Your task to perform on an android device: Open the Google Translate app. Oh my god, where is my favourite water bottle? Translate English to Korean Language  through speech
Image 0: 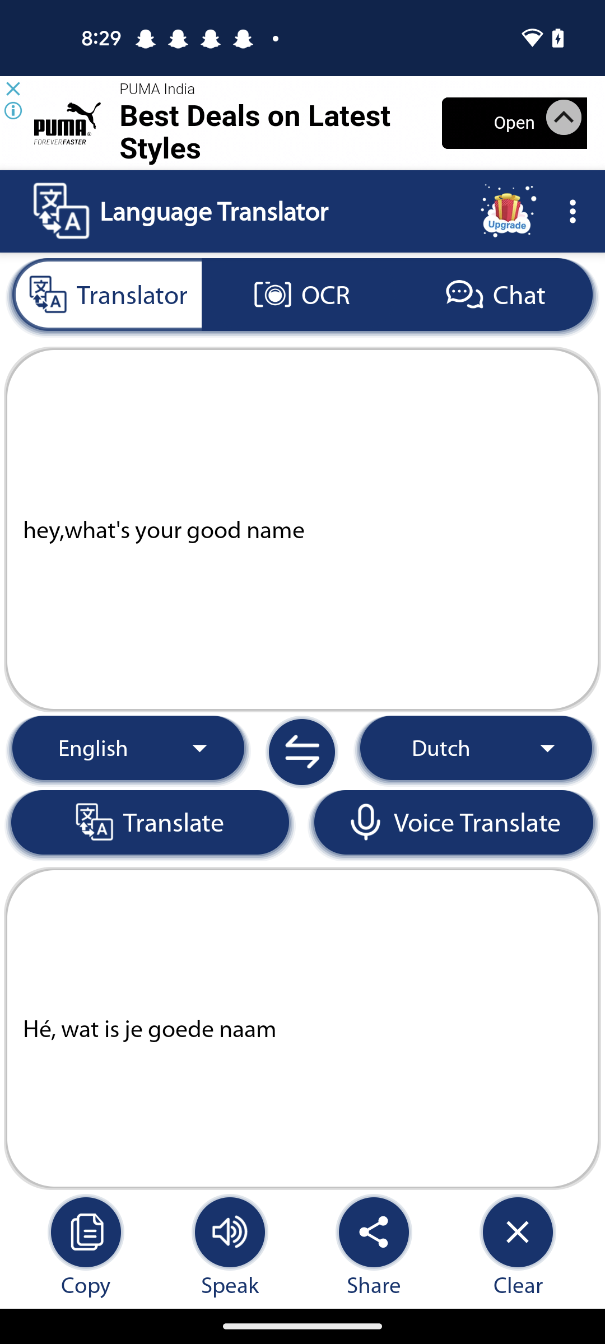
open Google translate app
Step 0: open app "Translate"
Image 1: 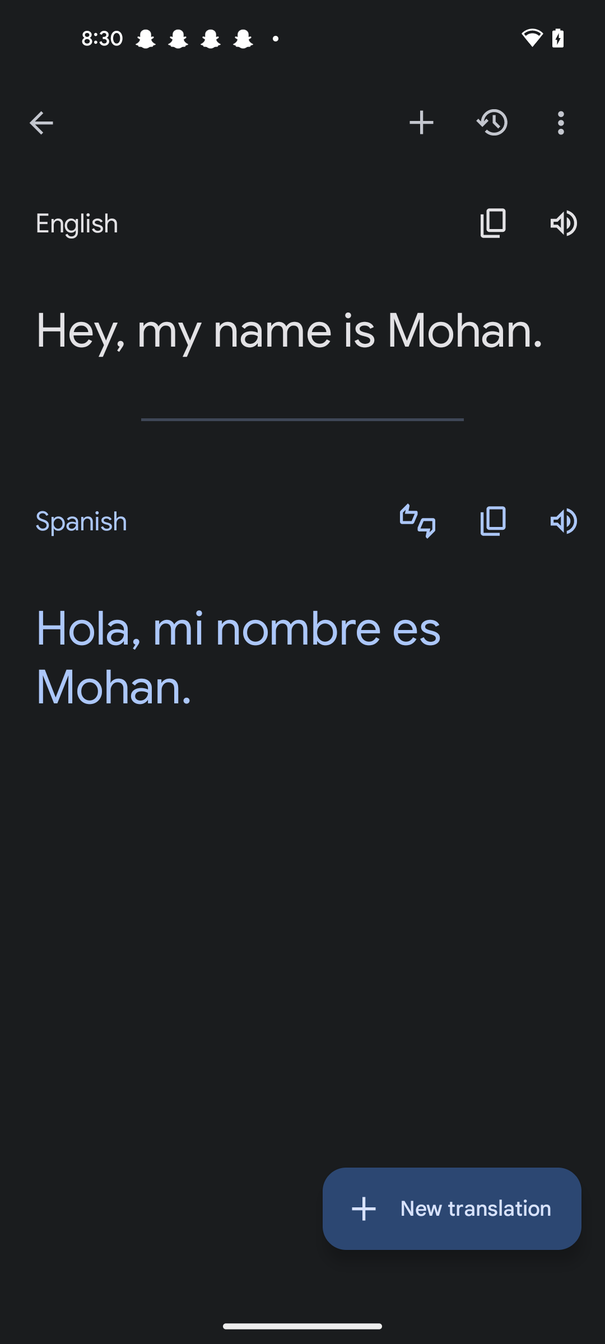
Clear the text bar 
Step 1: click (302, 331)
Image 2: 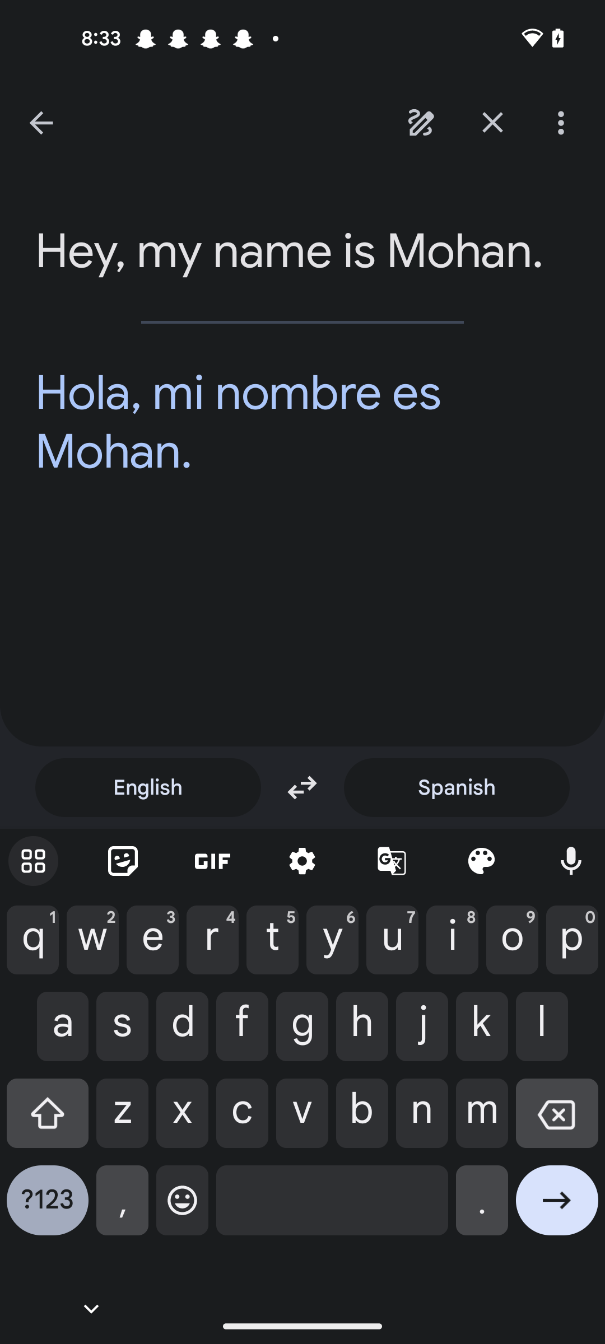
Click on the back  icon 
Step 2: click (557, 1122)
Image 3: 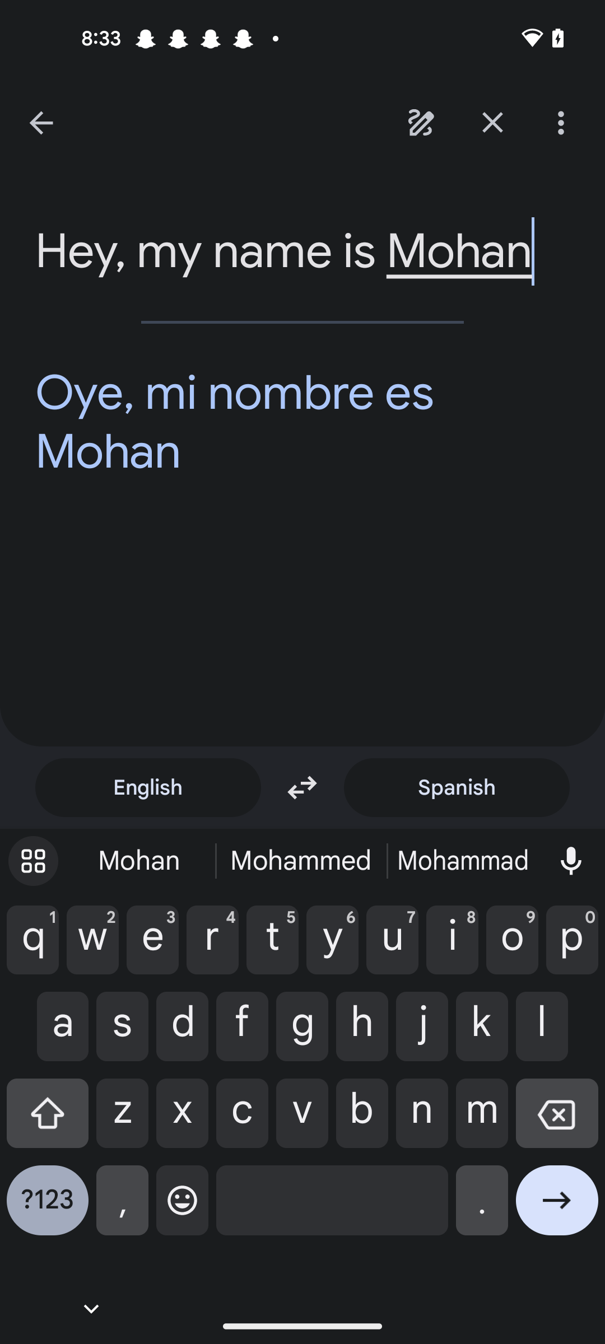
Click on the back  icon 
Step 3: click (557, 1122)
Image 4: 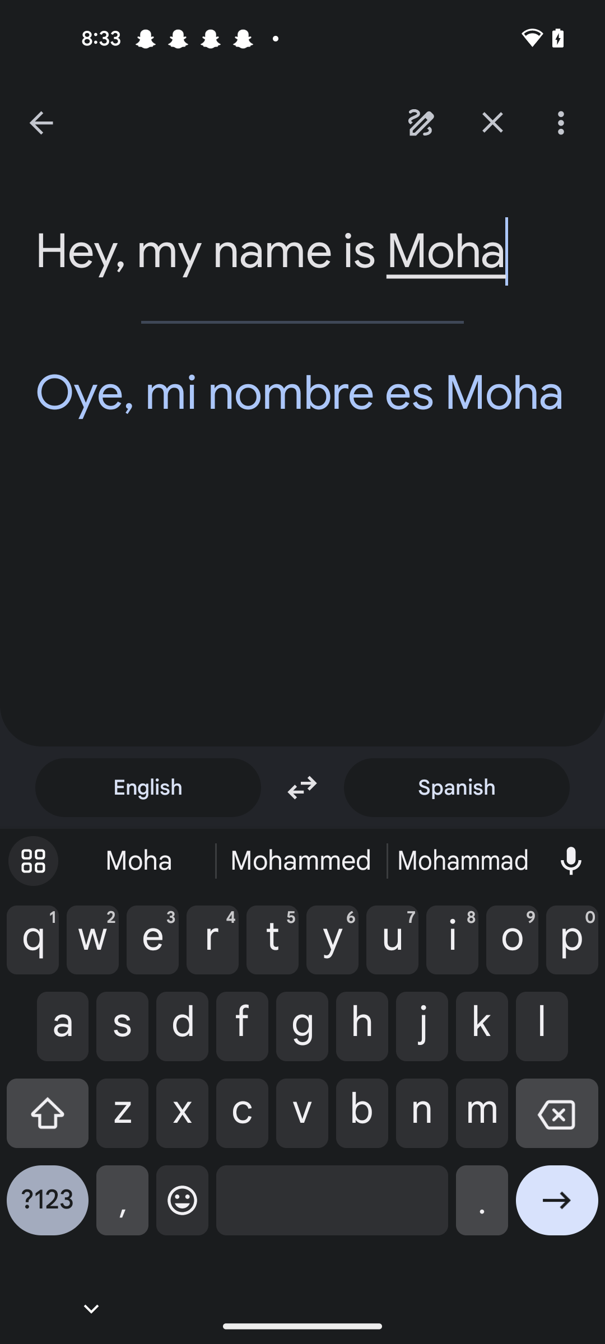
Click on the back  icon 
Step 4: click (557, 1122)
Image 5: 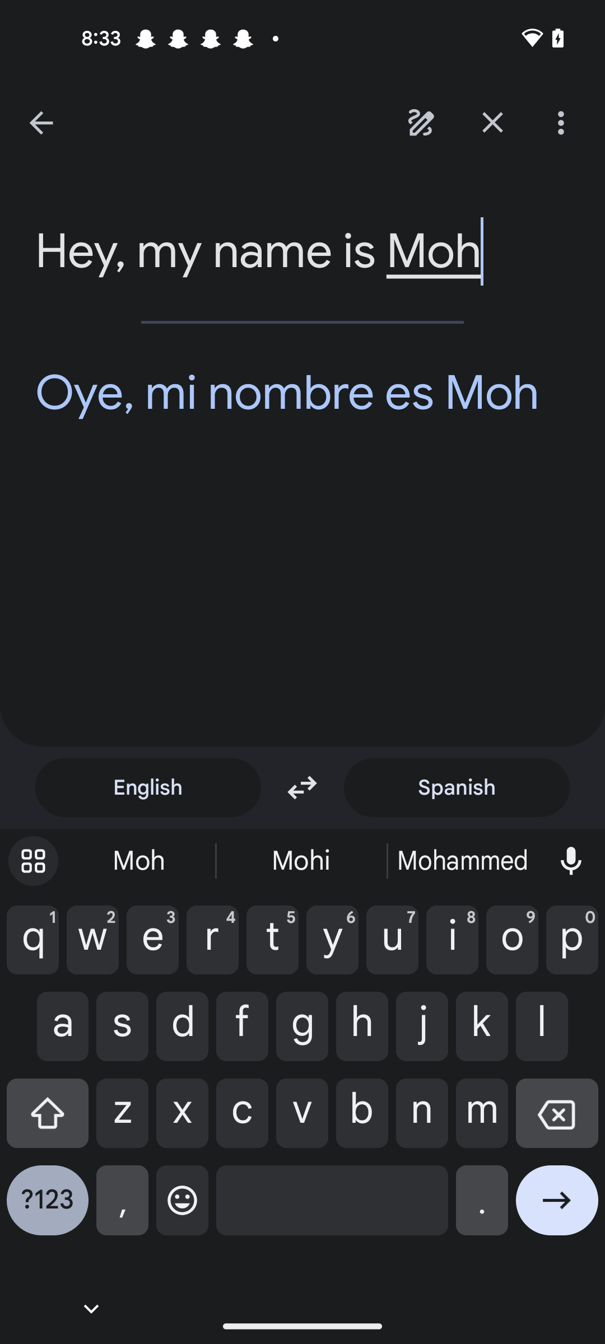
Click on the back  icon 
Step 5: click (557, 1122)
Image 6: 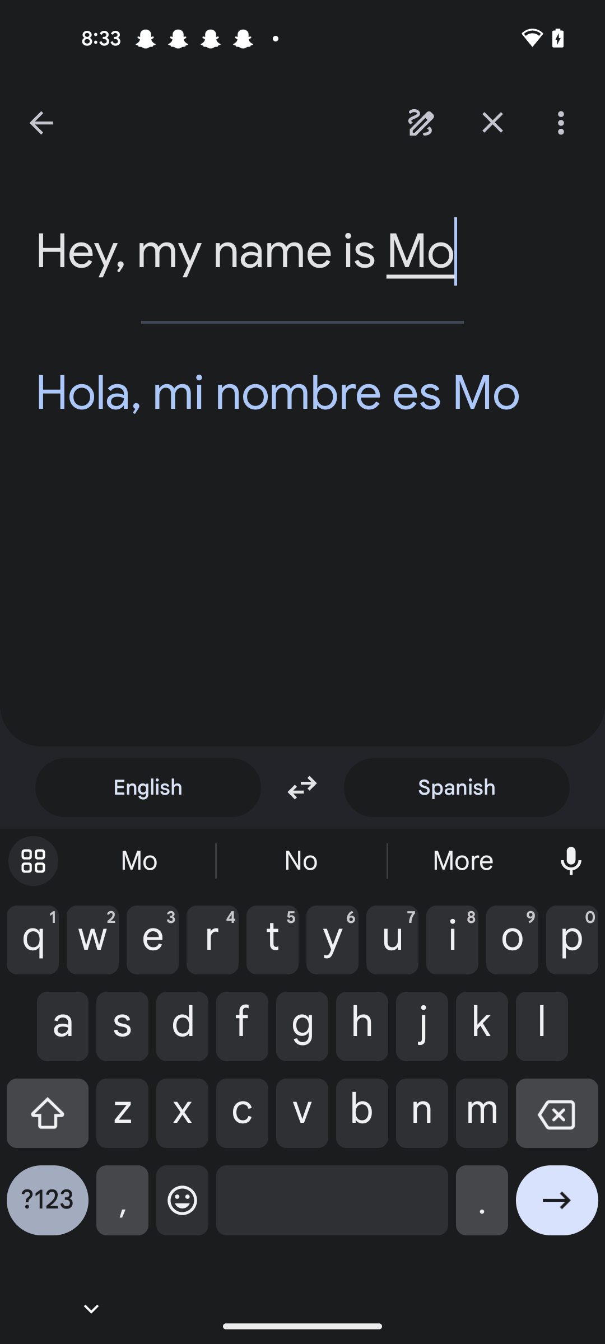
Click on the back  icon 
Step 6: wait
Image 7: 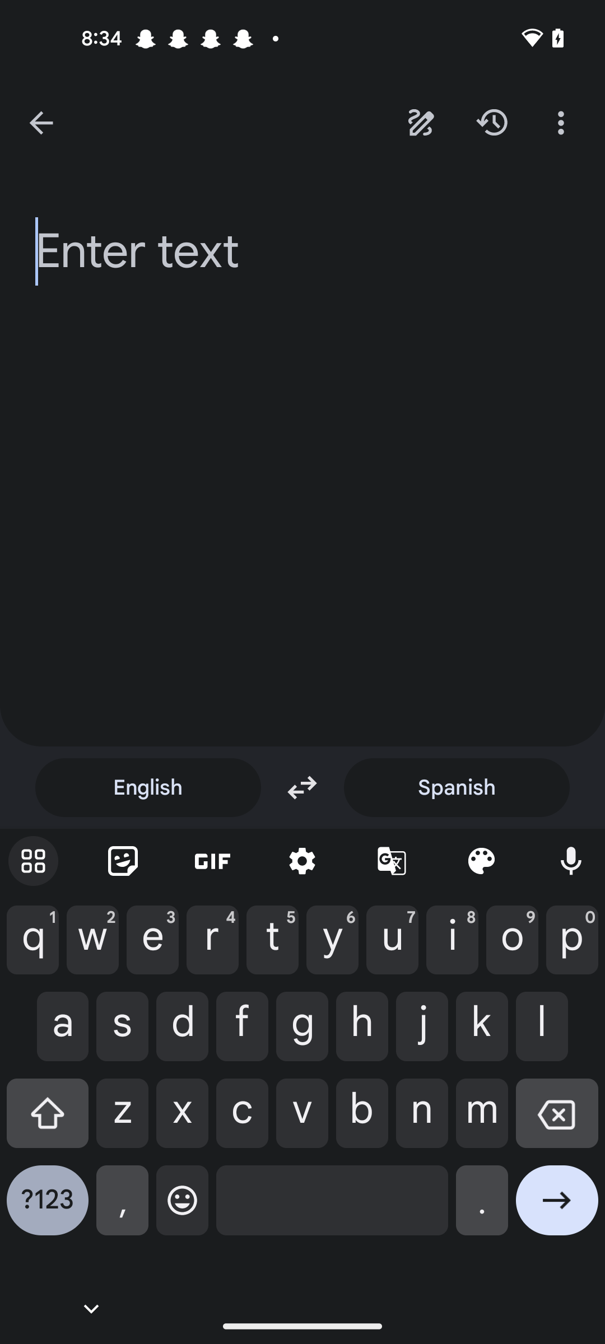
Click on the back button 
Step 7: wait
Image 9: 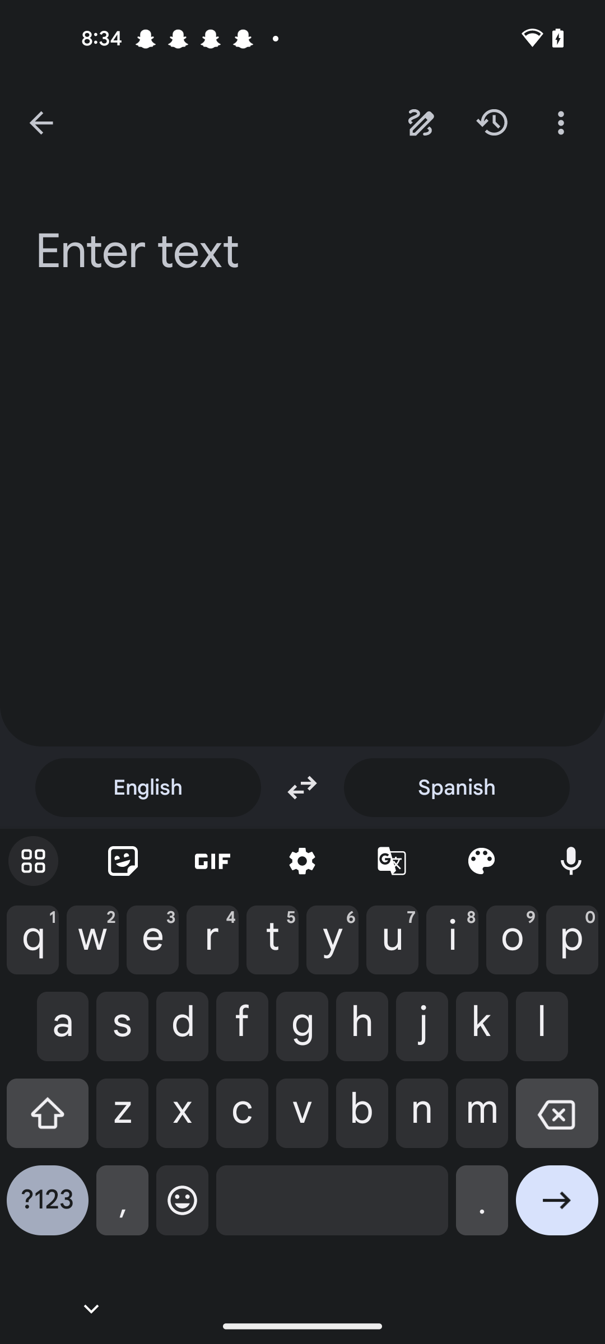
Click on the back button 
Step 9: click (91, 1308)
Image 10: 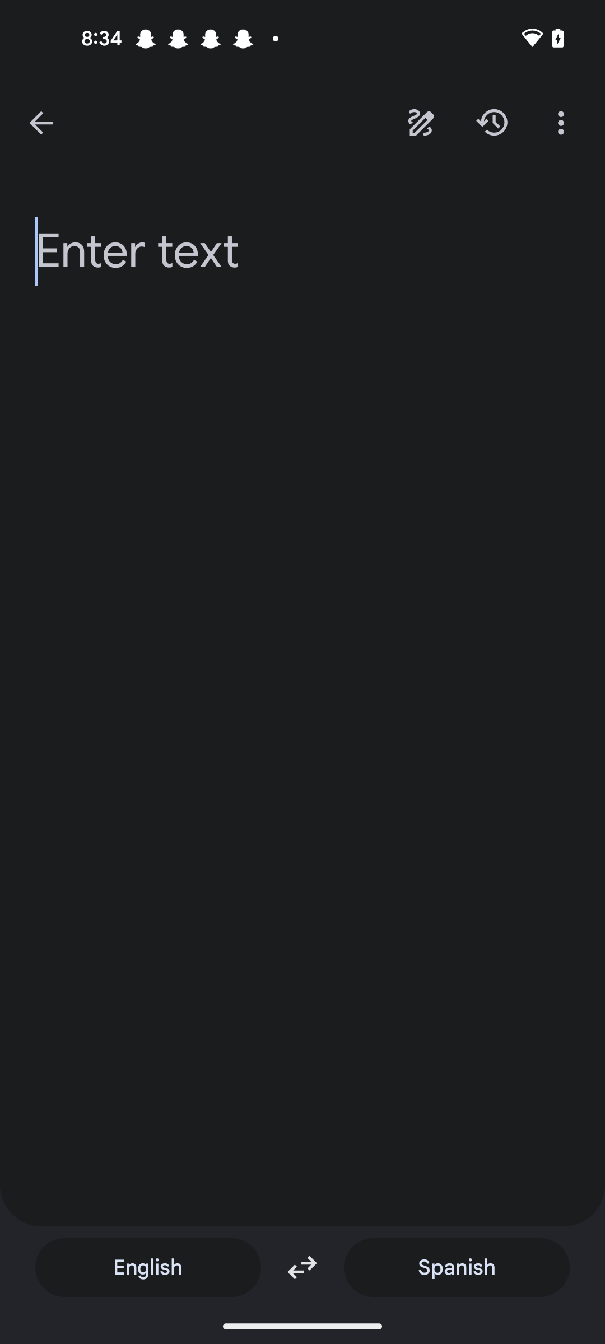
Click on the spanish tab
Step 10: click (457, 1267)
Image 11: 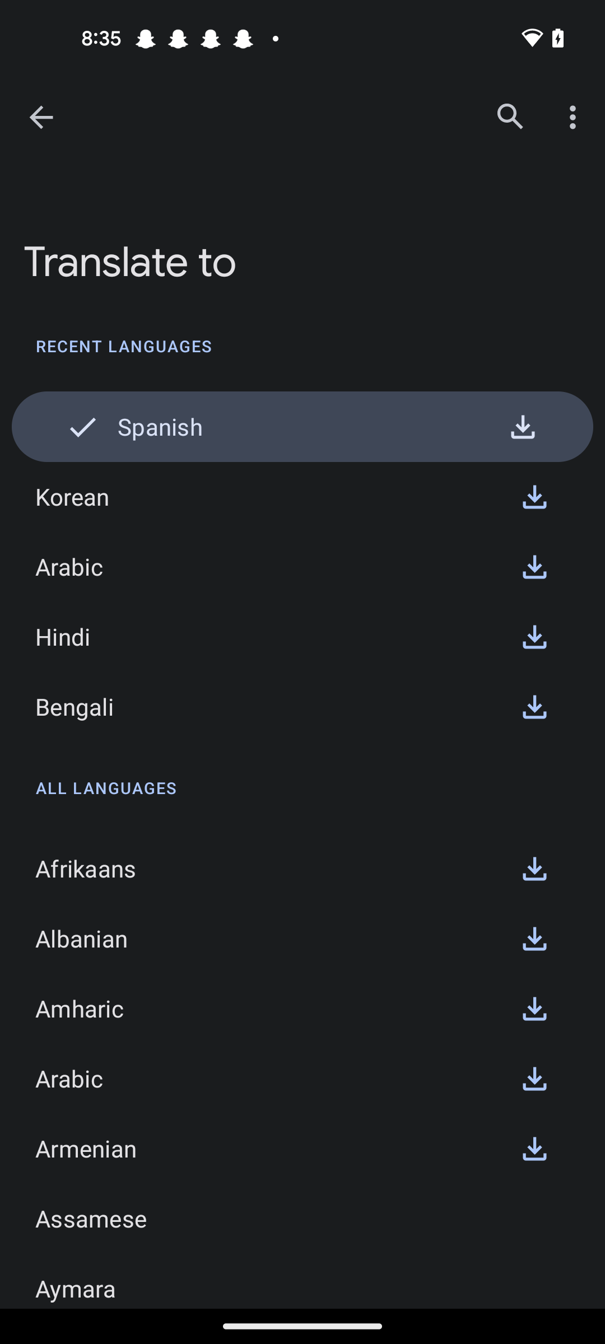
Select the korean language
Step 11: click (267, 496)
Image 12: 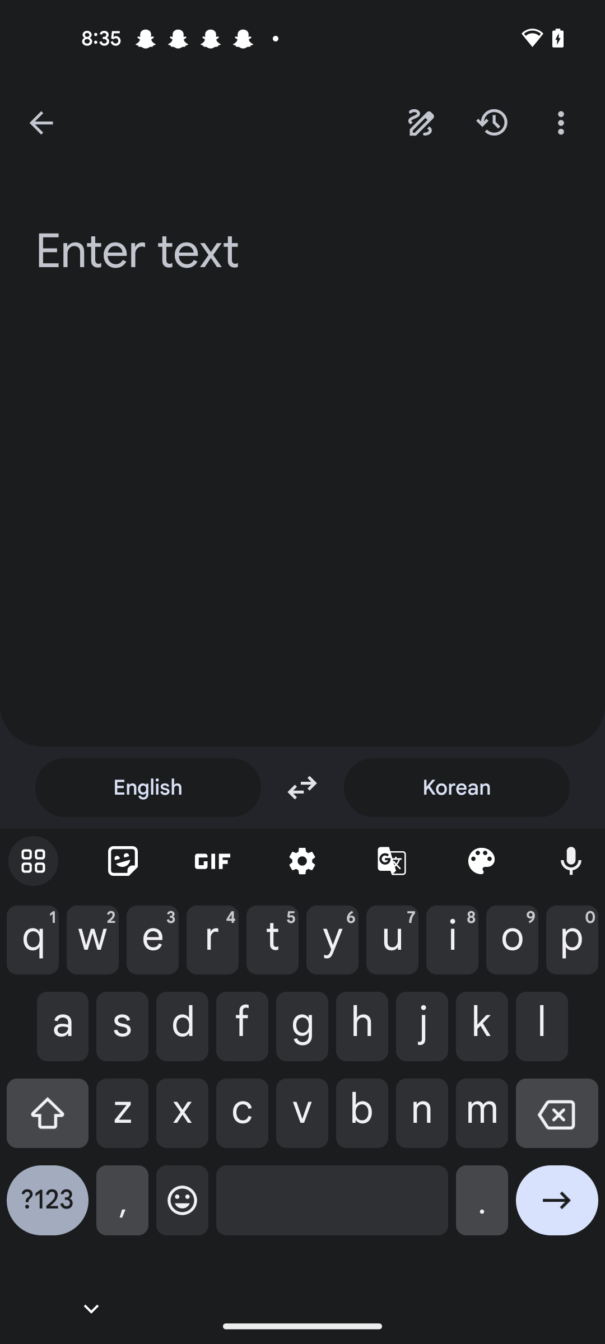
Select the korean language
Step 12: wait
Image 13: 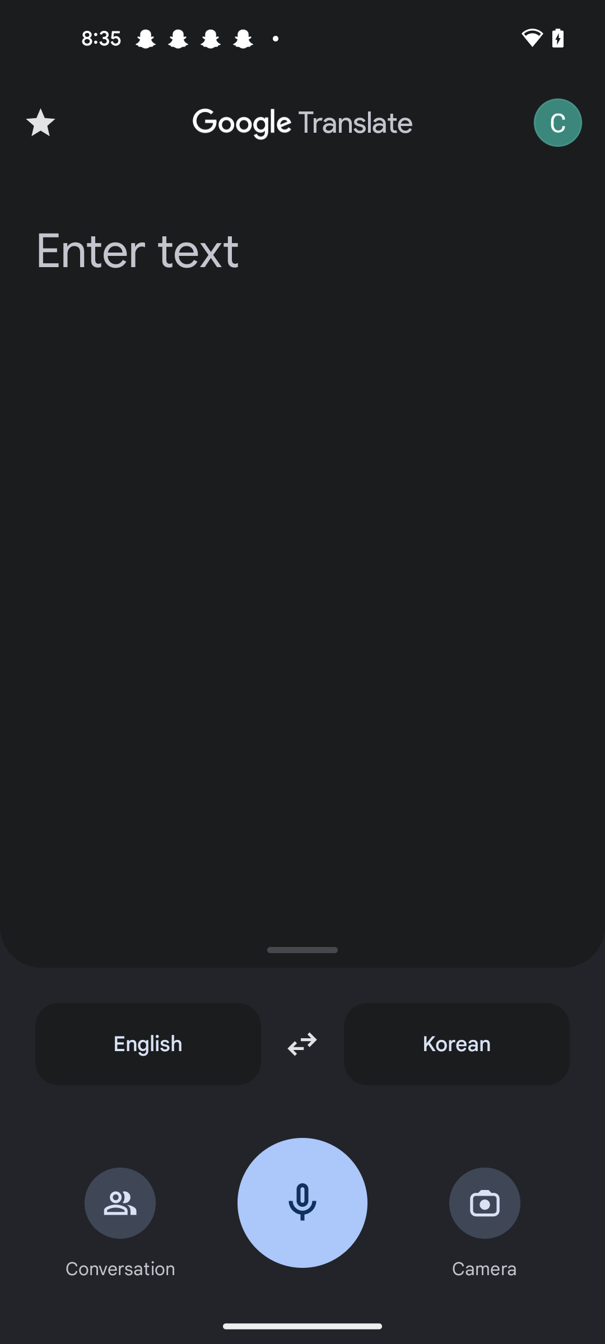
Click on the mic icon 
Step 13: click (302, 1202)
Image 14: 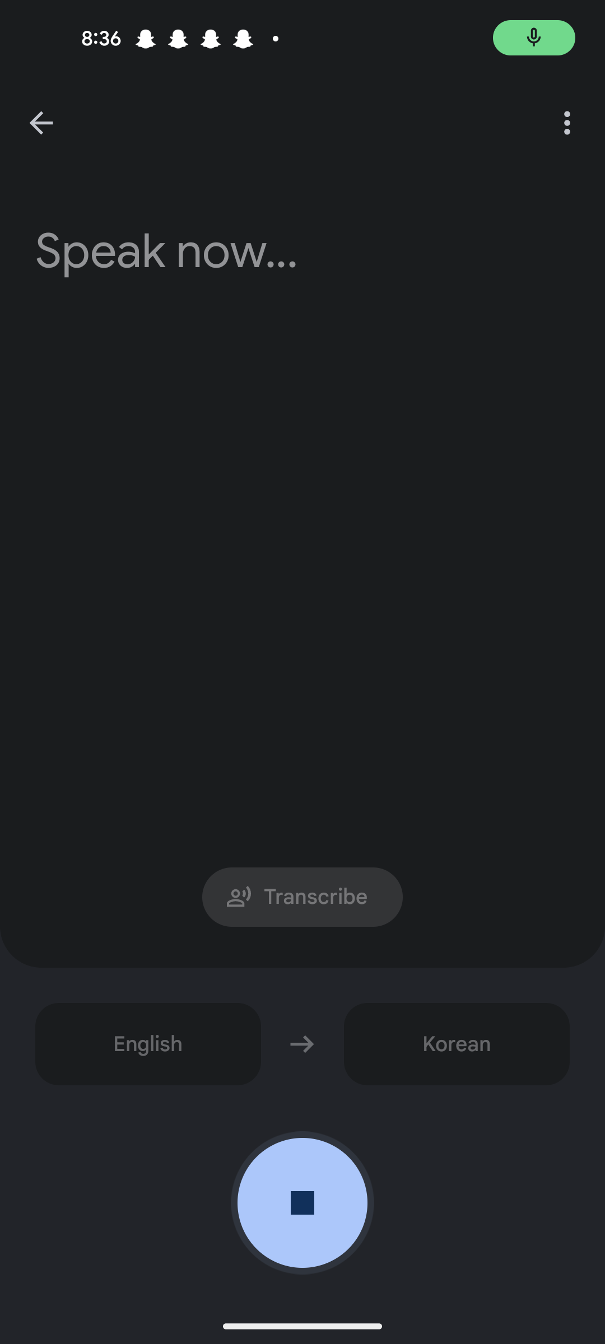
Click on the mic icon 
Step 14: wait